Your task to perform on an android device: I liket to make a garden design using the PlantCam app so that I can grow Sand Aloe Plant by looking at their requirements.
Image 0: 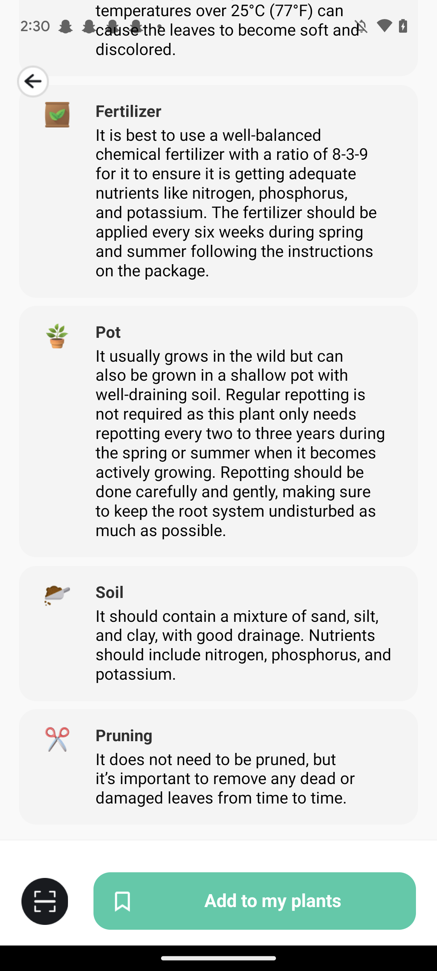
Click on the Add to my plants at the bottom of the screen
Step 0: click (272, 901)